Your task to perform on an android device: Go to Google Play Books app & open the book Gita's Ways To Lead Your Life from the library
Image 1: 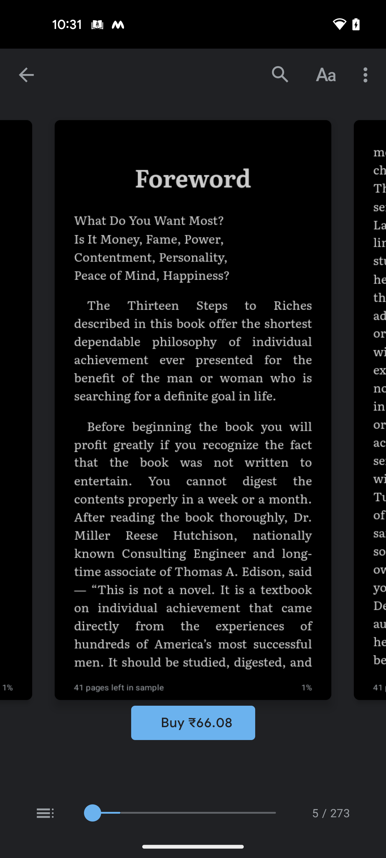
go back
Step 1: press back button
Image 2: 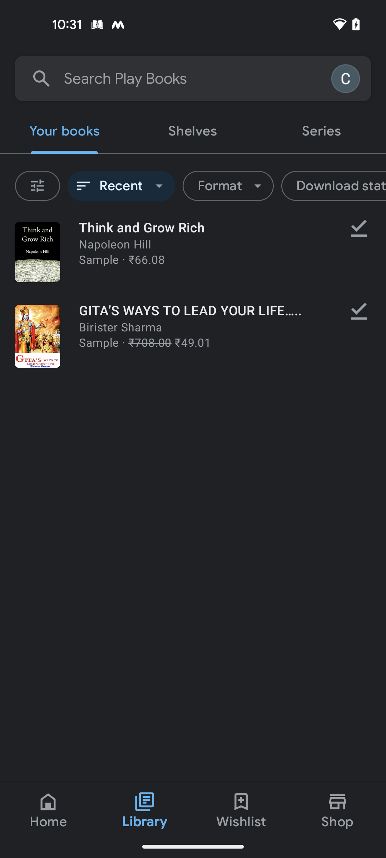
click to open the book Gita's Ways To Lead Your Life
Step 2: click (201, 310)